Your task to perform on an android device: Open my most recent message on Googel chat 
Image 0: 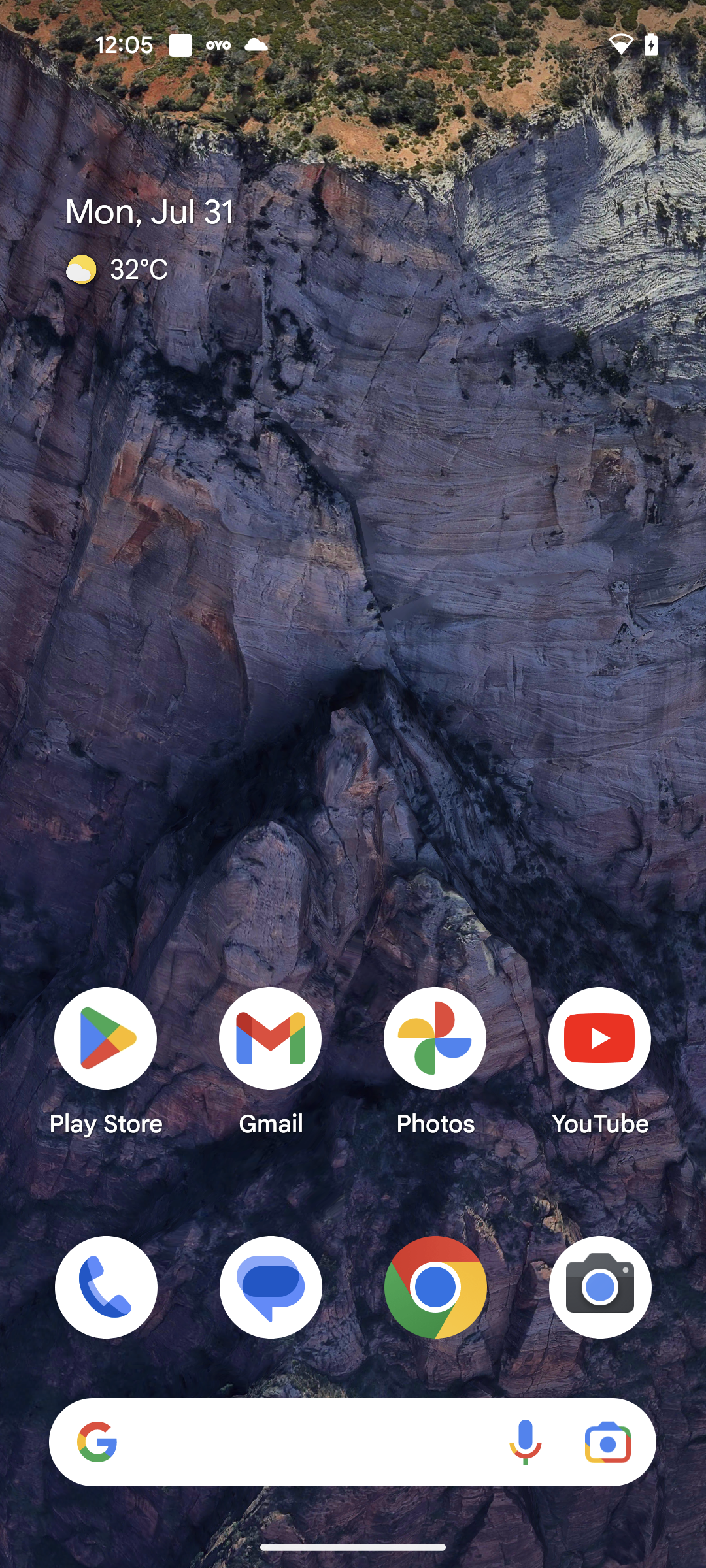
Open Google chat app
Step 0: open app "Chat"
Image 1: 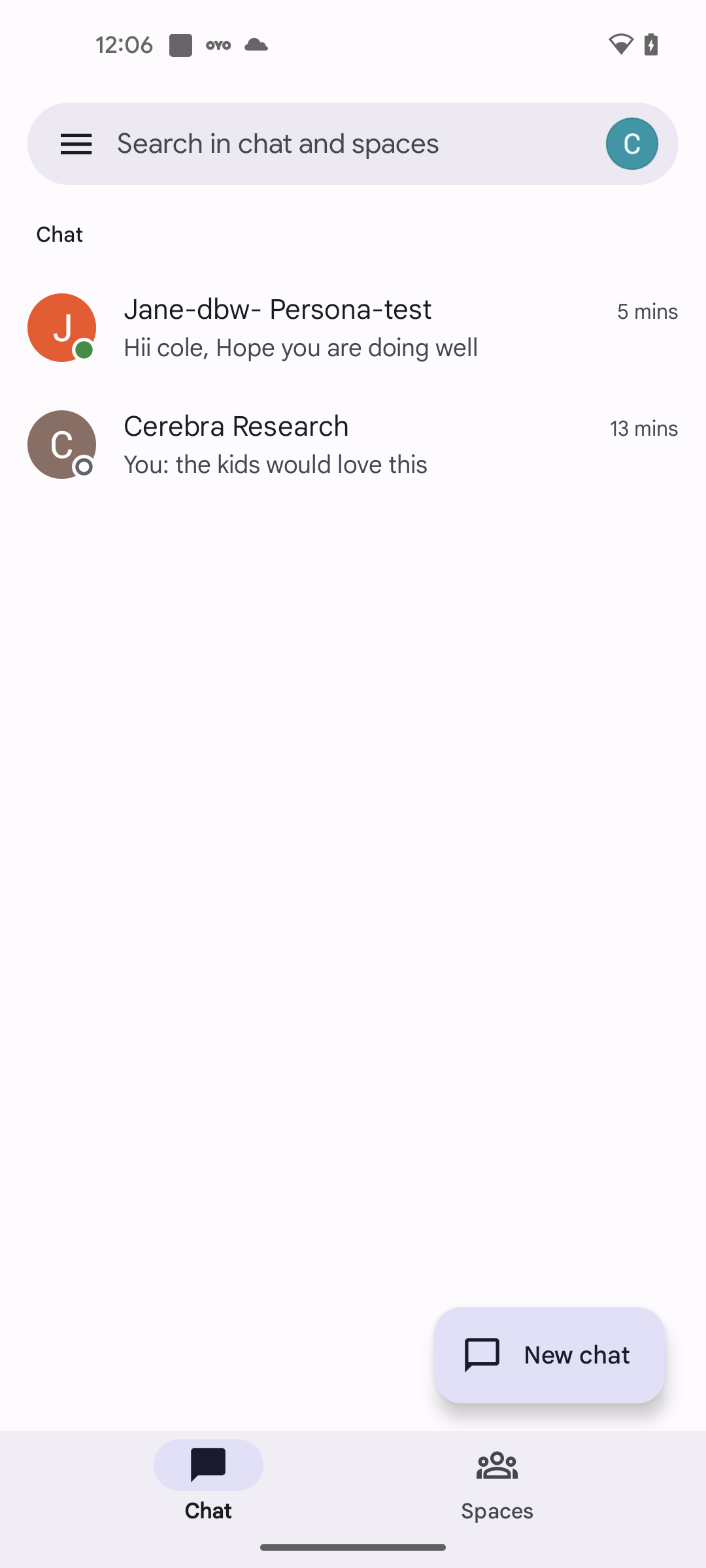
Open the most recent chat
Step 1: click (278, 309)